Your task to perform on an android device: My wife told me that meditating while listening to nature sounds seems good and has a good impact on us. So play the Forest Rain in the Simple Habit app.
Image 0: 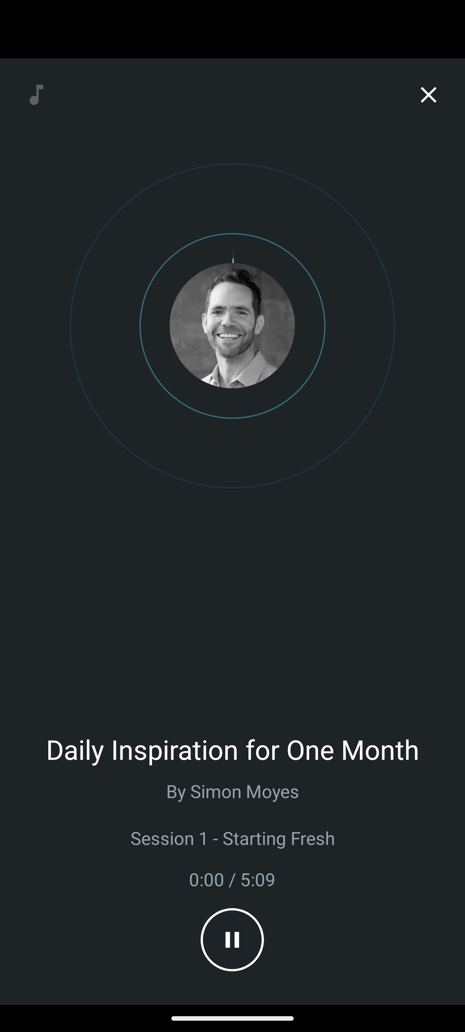
Go back to the previous page to search for the Forest Rain audio.
Step 0: press back button
Image 1: 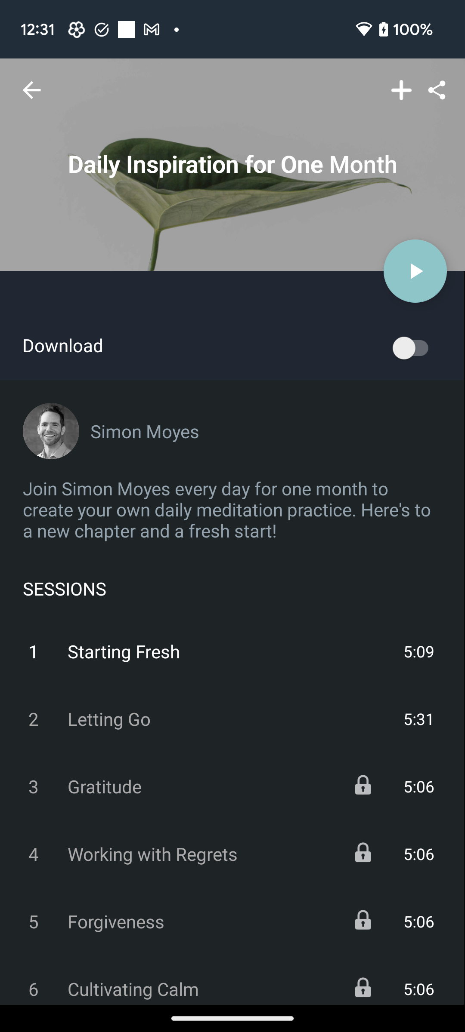
Go back to the previous page to search for the Forest Rain audio.
Step 1: press back button
Image 2: 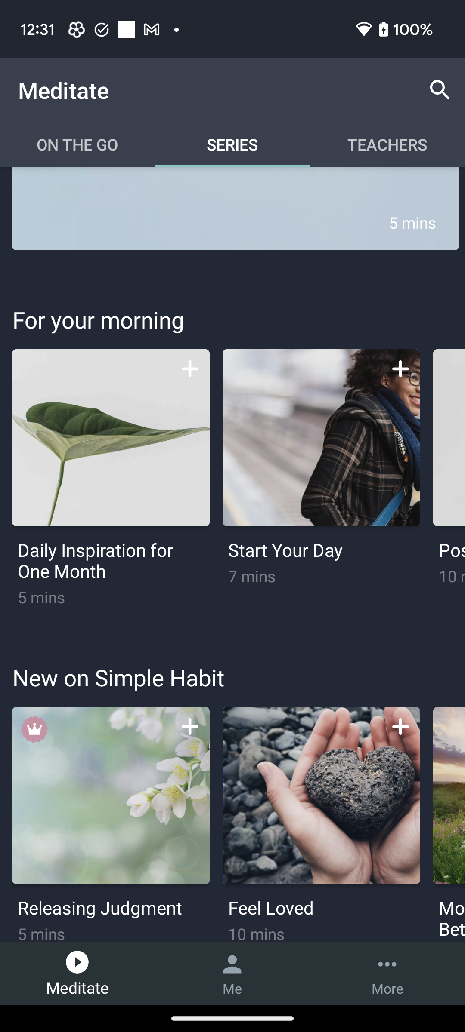
Click on the search icon at the top right corner of the screen to search for this audio.
Step 2: click (440, 90)
Image 3: 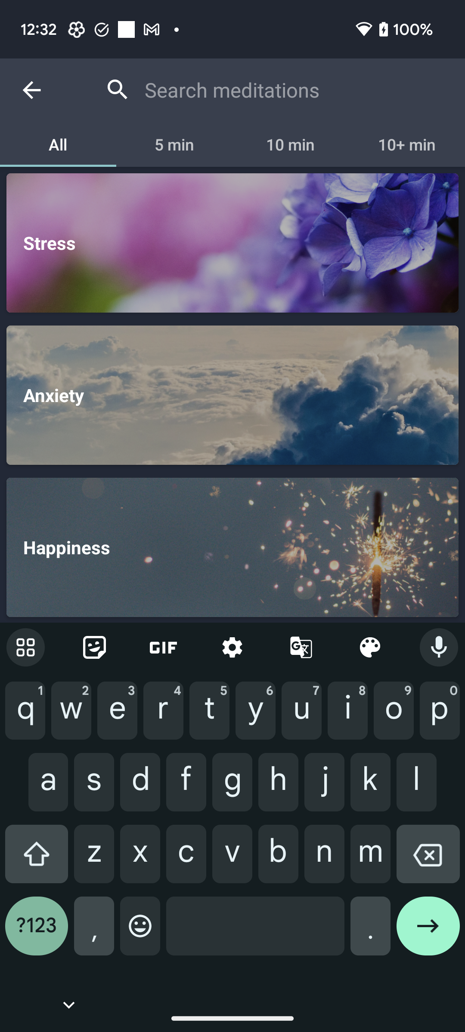
Type Forest Rain in the search bar to search for this audio.
Step 3: type "Forest Rain"
Image 4: 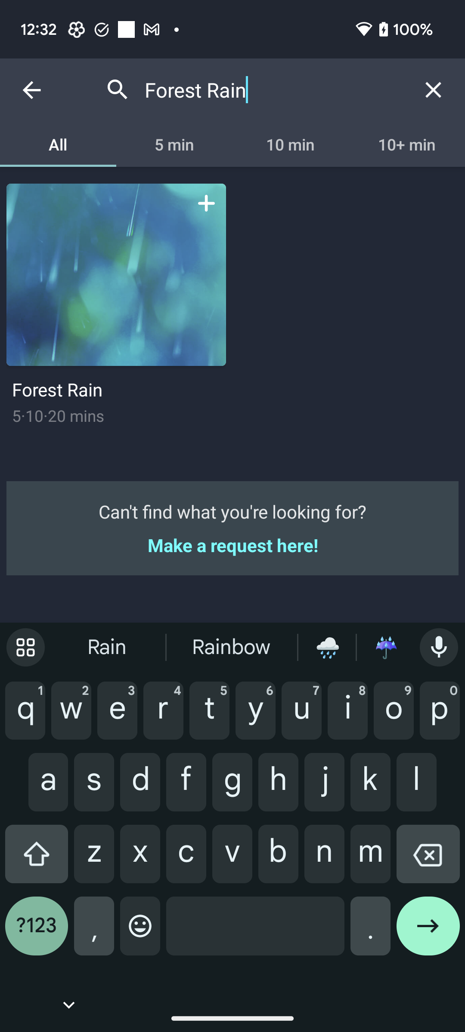
Click on the Forest Rain audio to view the play option of this audio.
Step 4: click (116, 275)
Image 6: 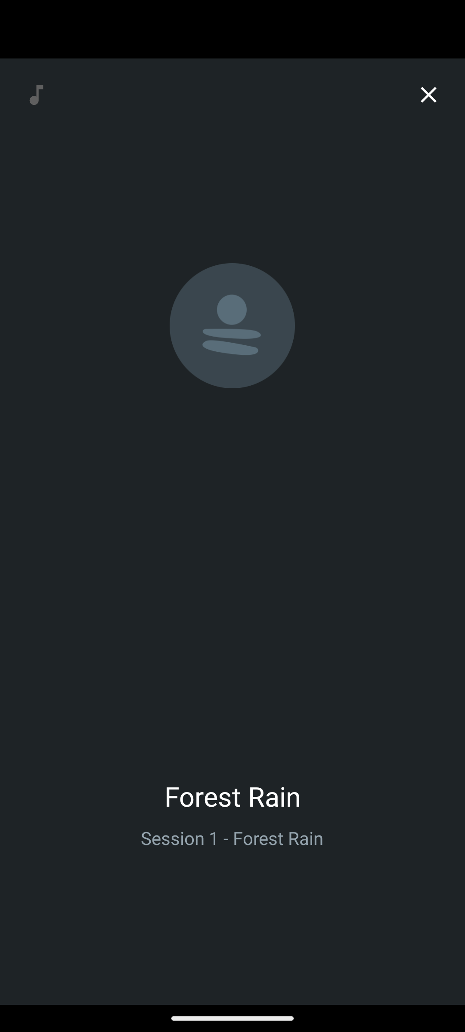
Click on the play icon to play this audio.
Step 6: wait